Your task to perform on an android device: I want to delete my Dad's contact from the Contacts+ app.
Image 0: 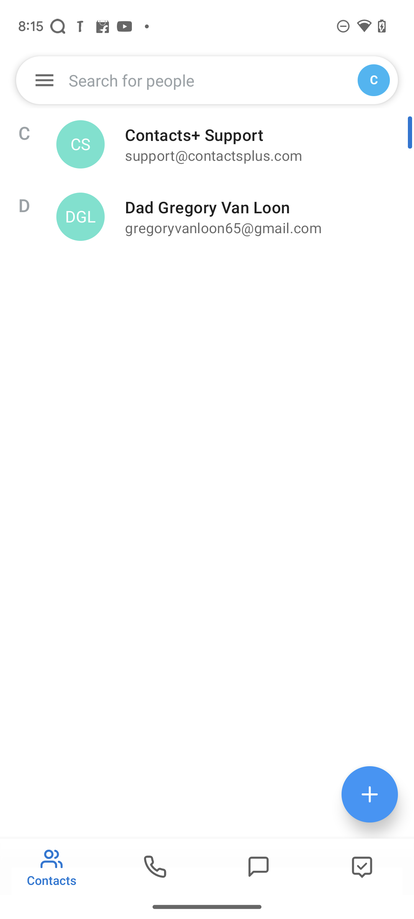
Click on the Dad Gregory Van Loon contact card.
Step 0: click (257, 207)
Image 2: 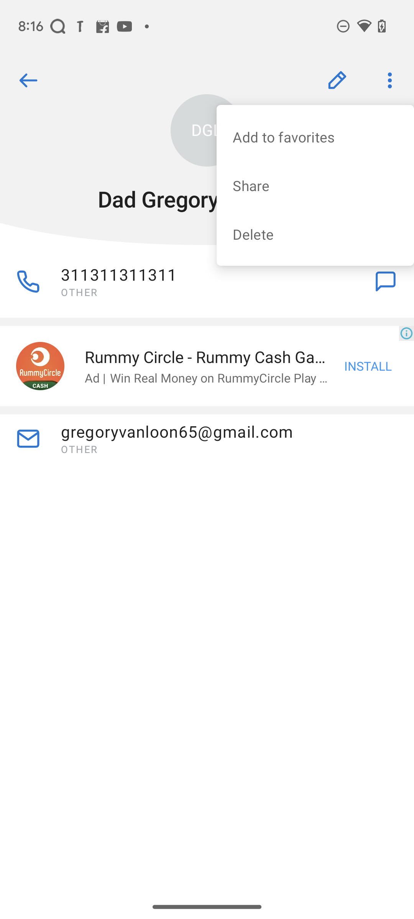
Click on the delete option.
Step 2: click (315, 234)
Image 3: 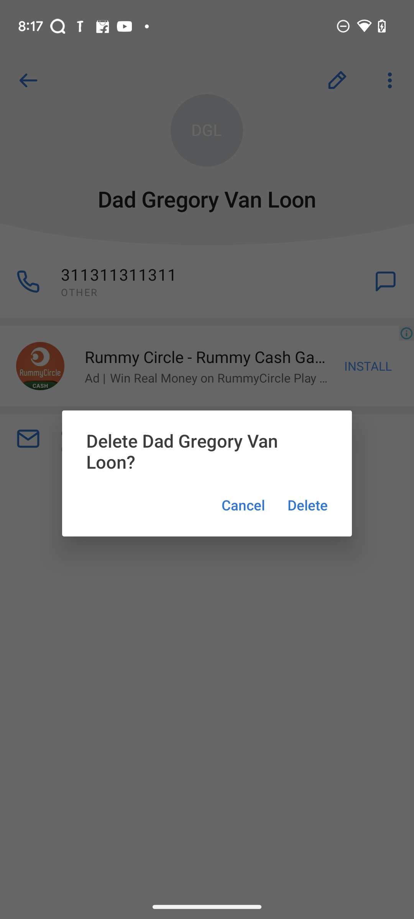
Click on the Delete option.
Step 3: click (307, 505)